Your task to perform on an android device: View the asian paints woodtech tones wood stainer rosewood on the hardware shack app.
Image 0: 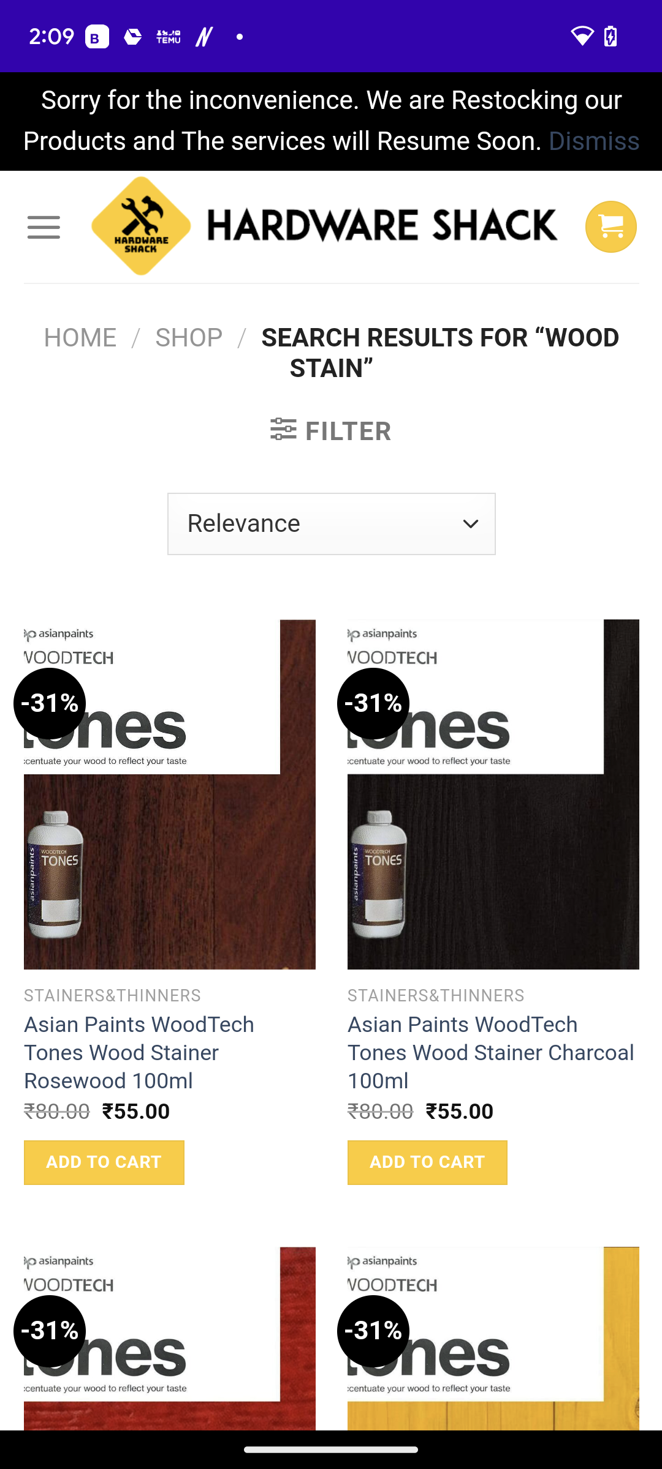
Click on the first image on the left side of the screen.
Step 0: click (169, 794)
Image 1: 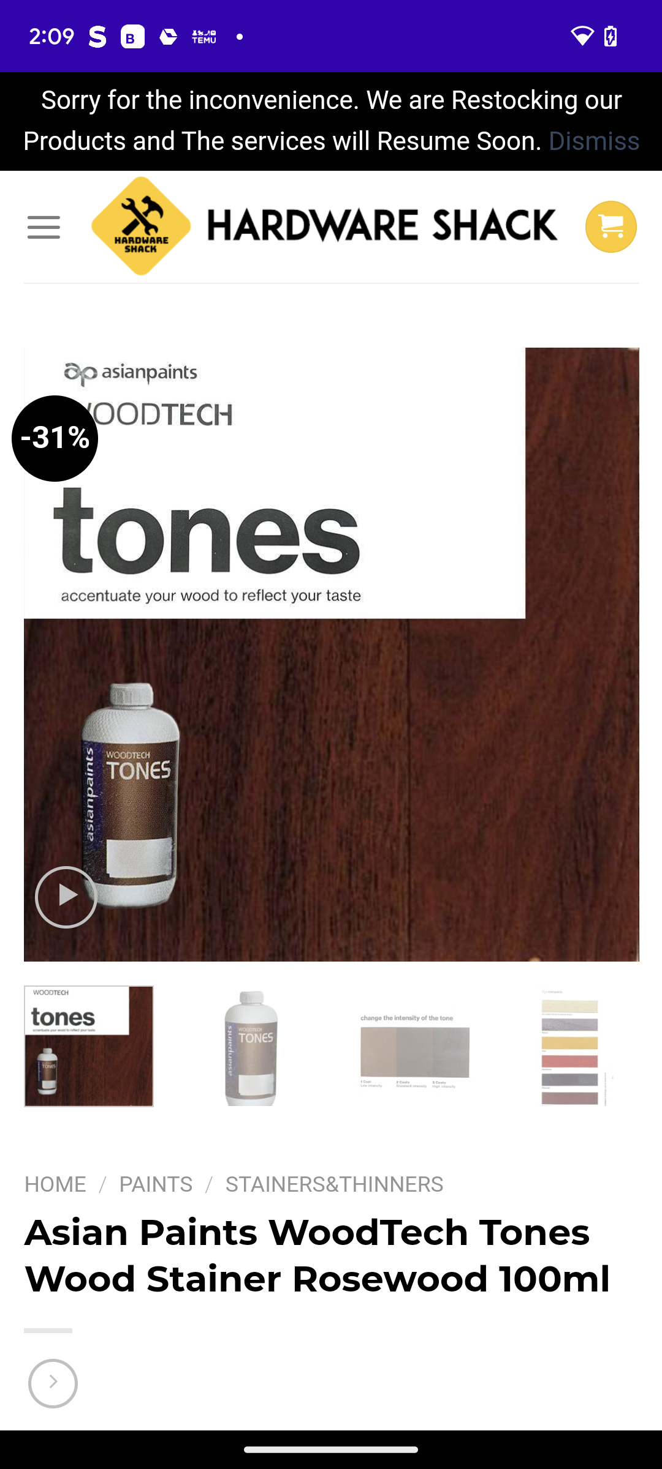
Scroll left in the middle of the screen.
Step 1: scroll right